Your task to perform on an android device: In the Moon+Reader Books app increase the font size to 16.
Image 0: 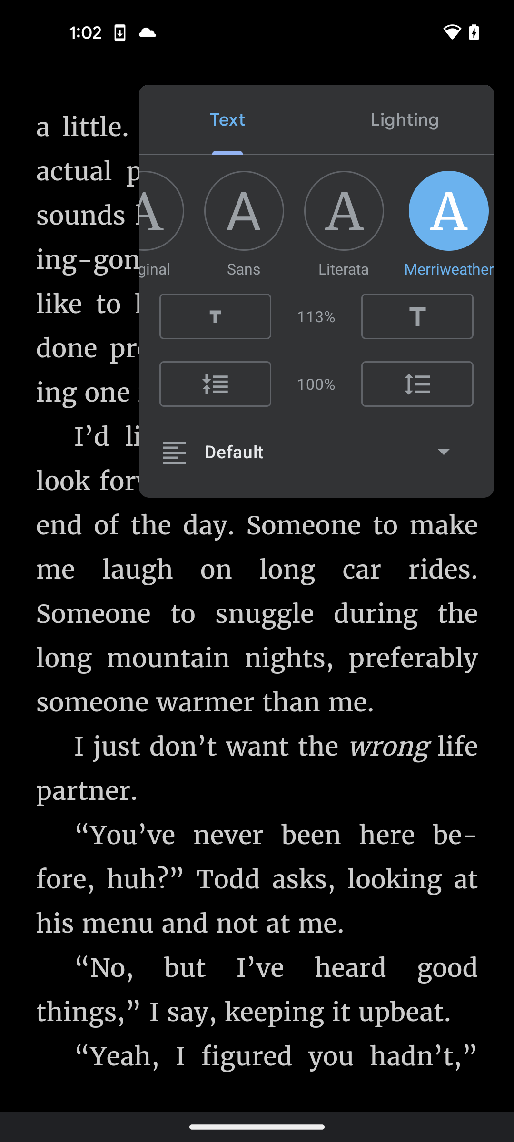
Open the Moon+reader app
Step 0: open app "Moon+ Reader"
Image 1: 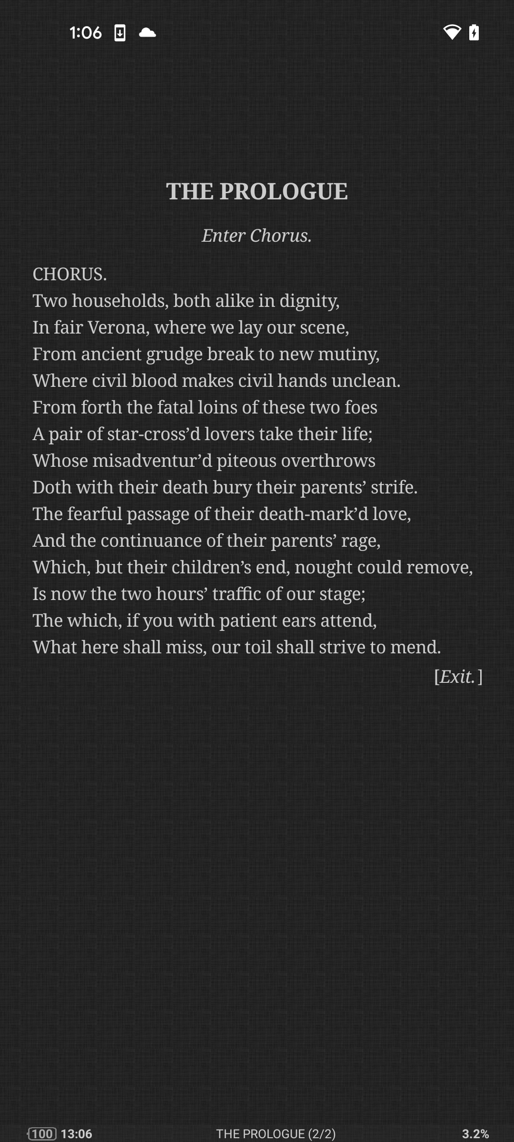
Swipe up to view more pages
Step 1: scroll down
Image 2: 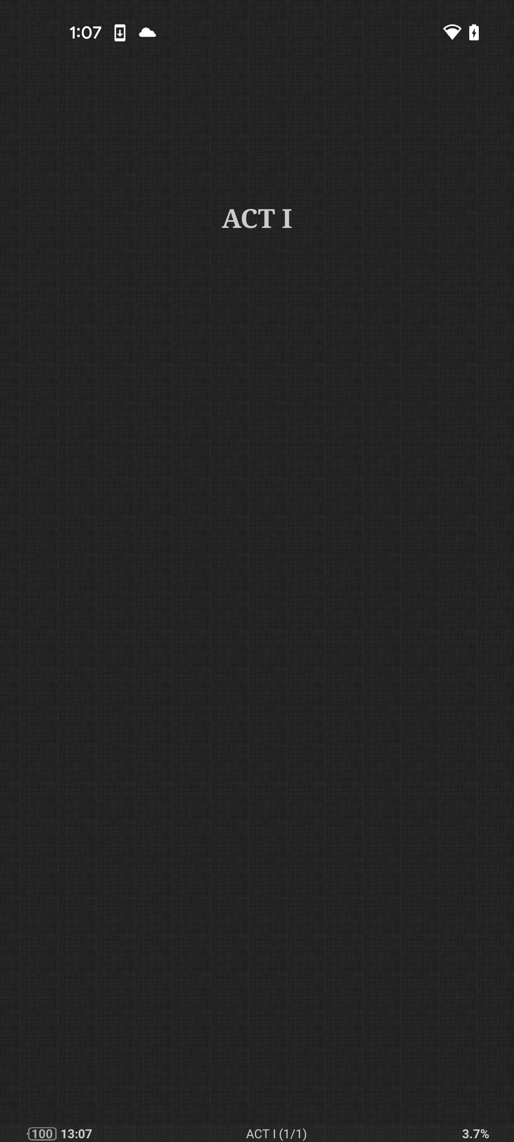
Swipe up to view more pages
Step 2: scroll down
Image 3: 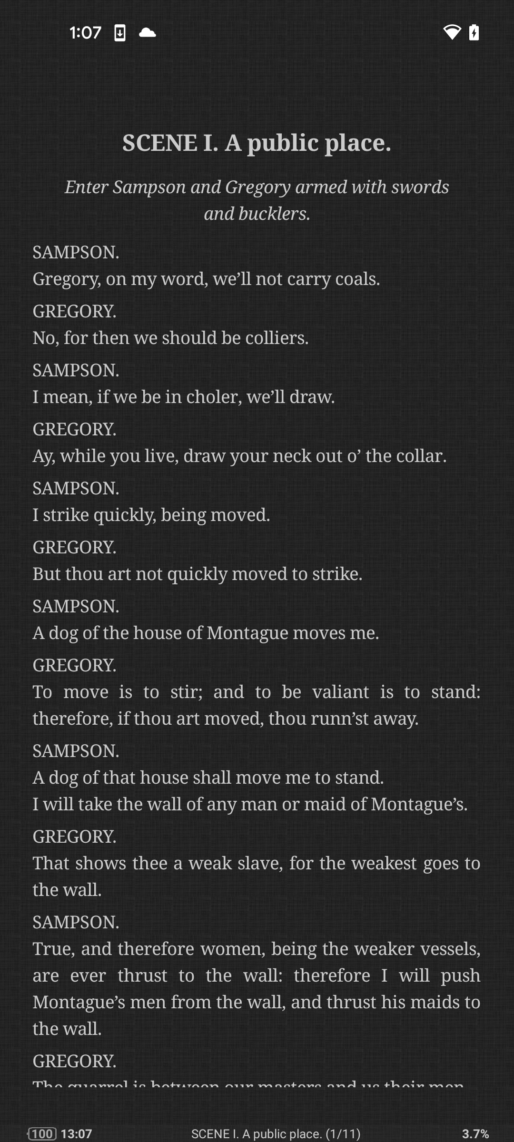
Click on the screen to view more options
Step 3: click (257, 628)
Image 4: 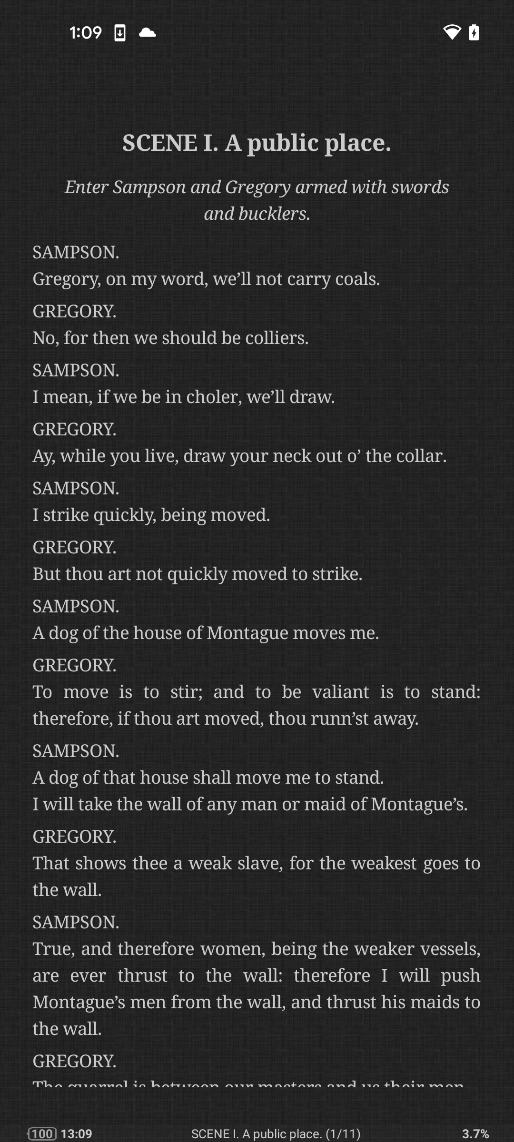
Click on the screen to view more options
Step 4: wait
Image 5: 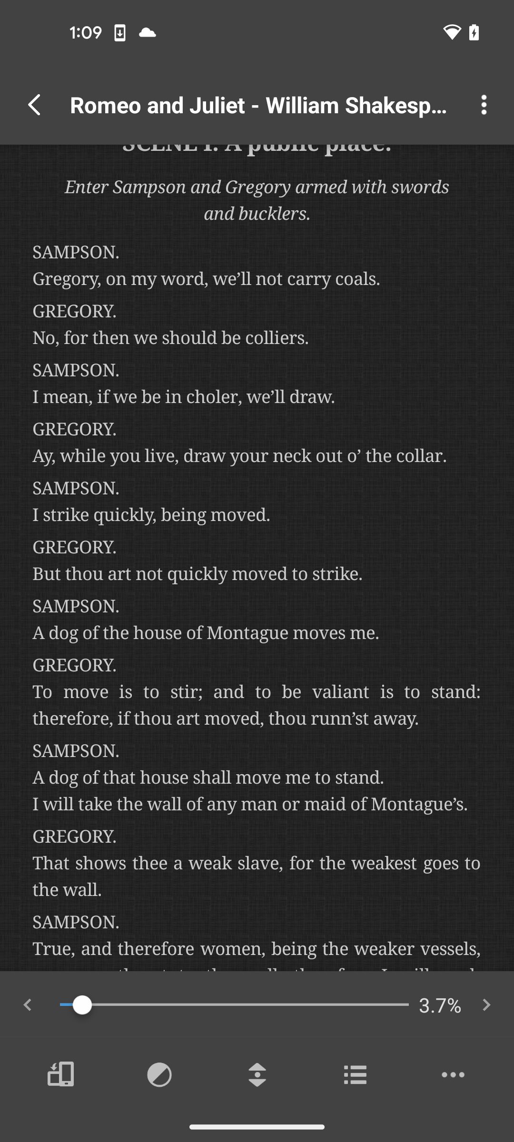
Click on the more option at the top right corner of the screen
Step 5: click (484, 105)
Image 6: 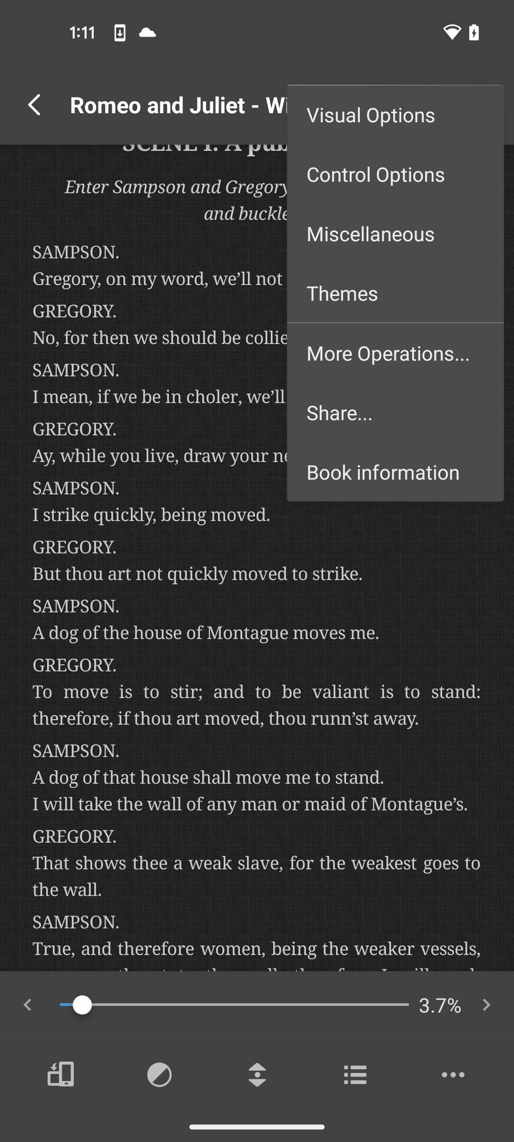
Select the Visual Options
Step 6: click (395, 114)
Image 7: 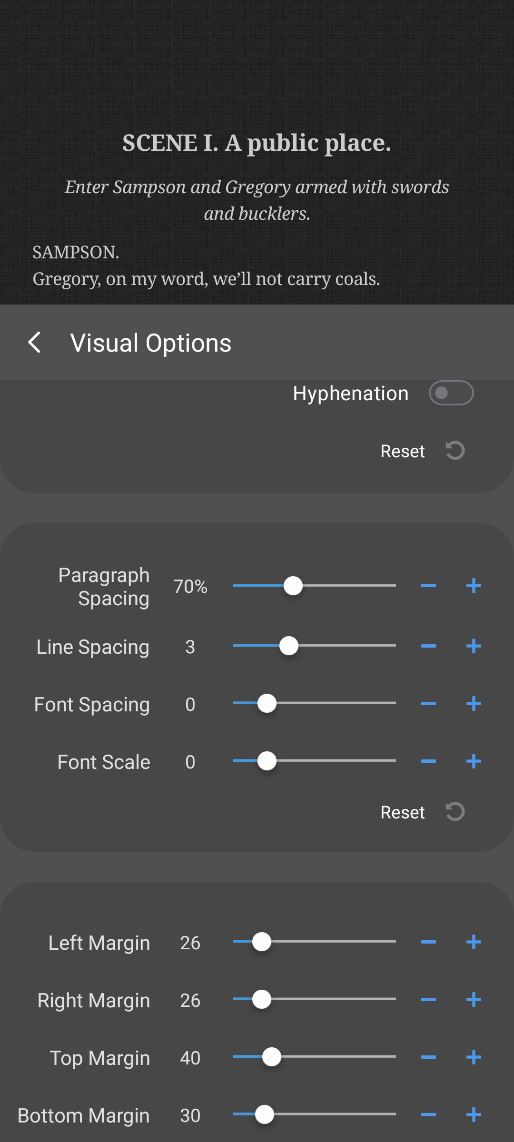
Click on reset option
Step 7: click (215, 450)
Image 8: 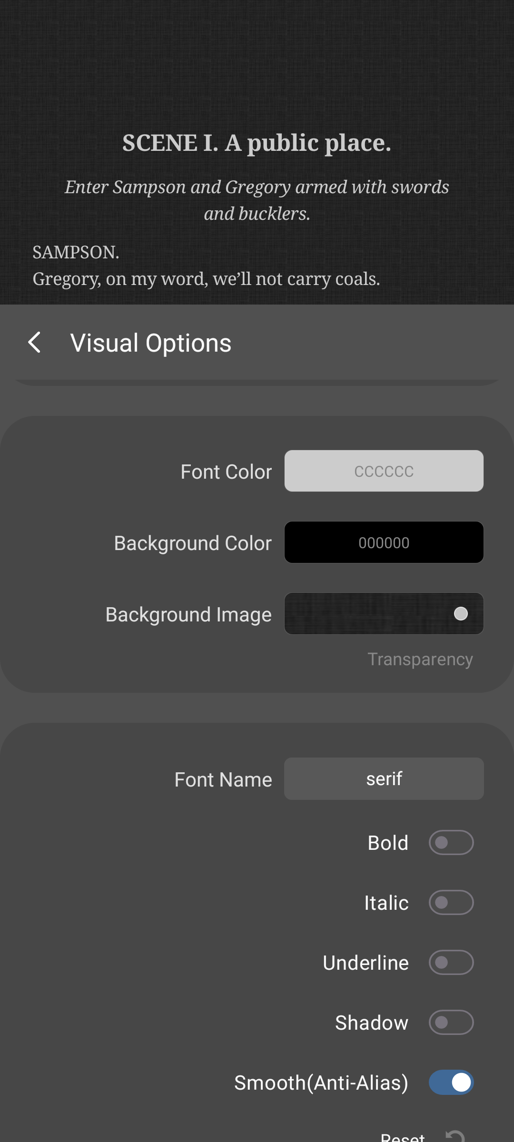
Swipe down to view font size
Step 8: scroll up
Image 9: 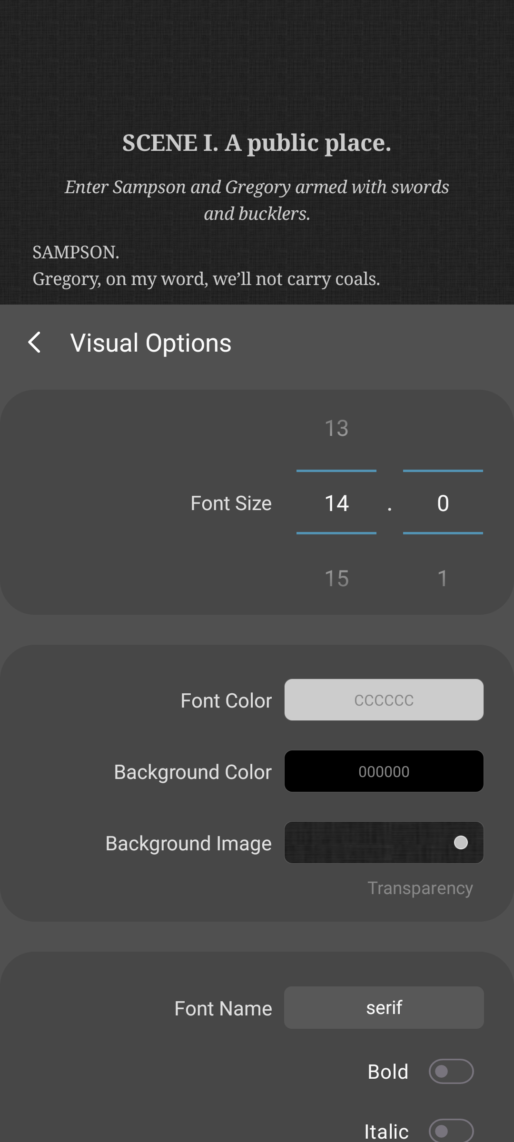
swipe up for 16
Step 9: scroll down